Your task to perform on an android device: Compare the costs that different retailers are willing to charge for the same type of women ´ s gracy 01 pink casual sneakers
Image 0: 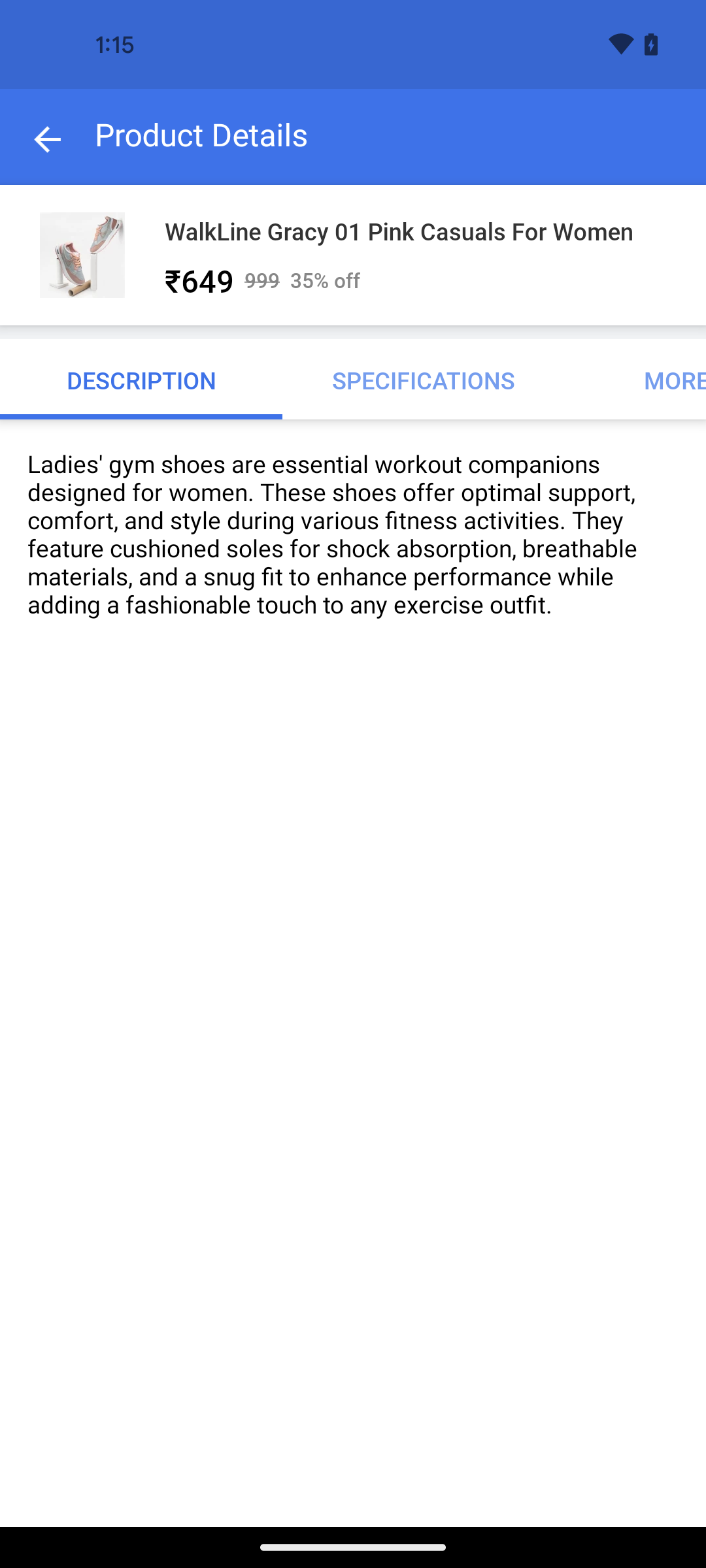
Go back to the previous page
Step 0: press back button
Image 1: 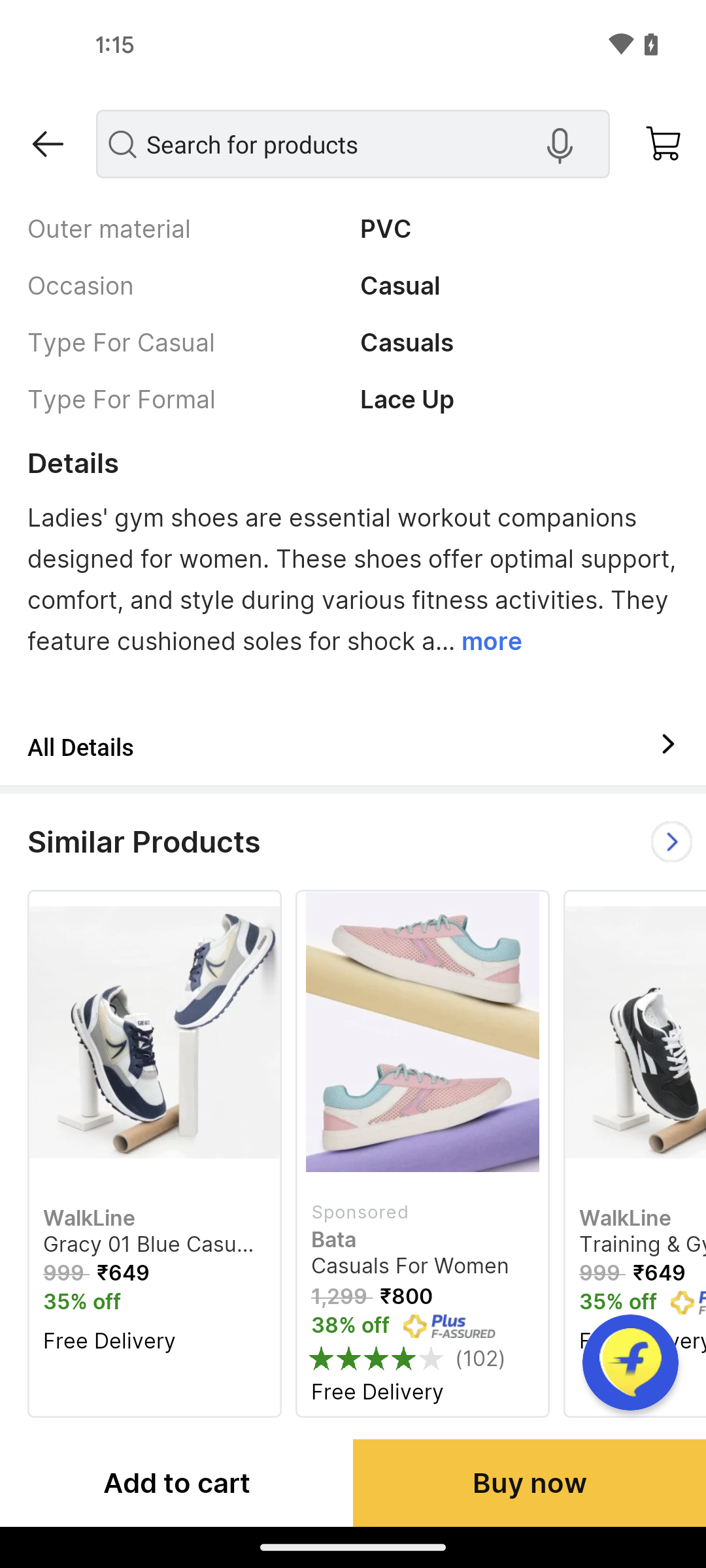
Tap on the right arrow icon of similar products
Step 1: click (671, 841)